Your task to perform on an android device: Open the Supercook app and search for the pizza recipe
Image 0: 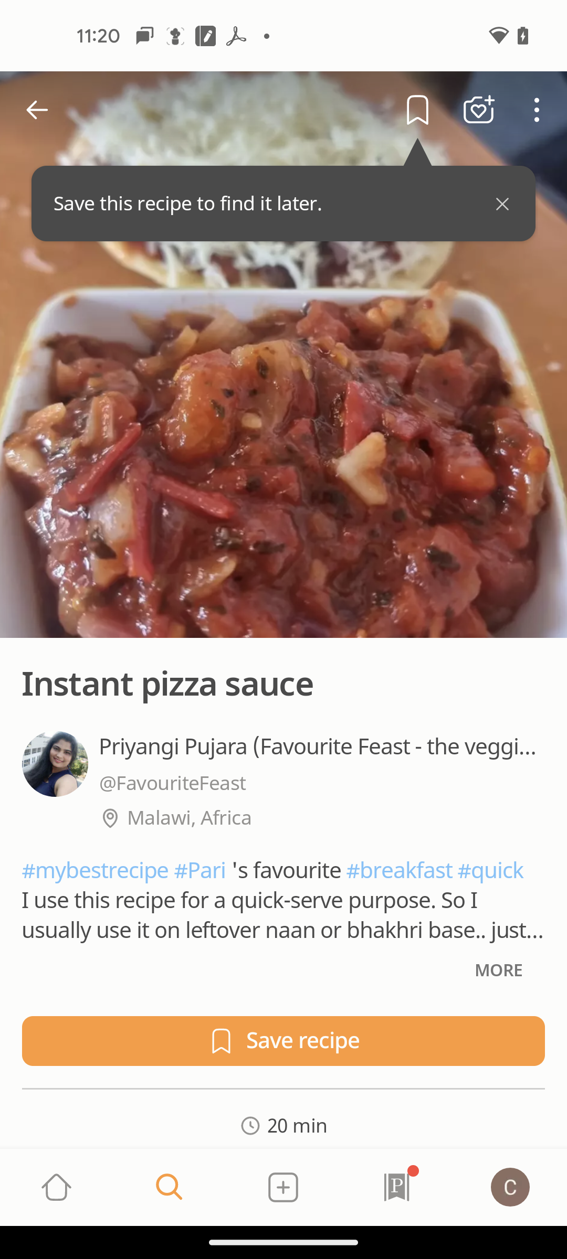
Open the Supercook app
Step 0: open app "Supercook"
Image 1: 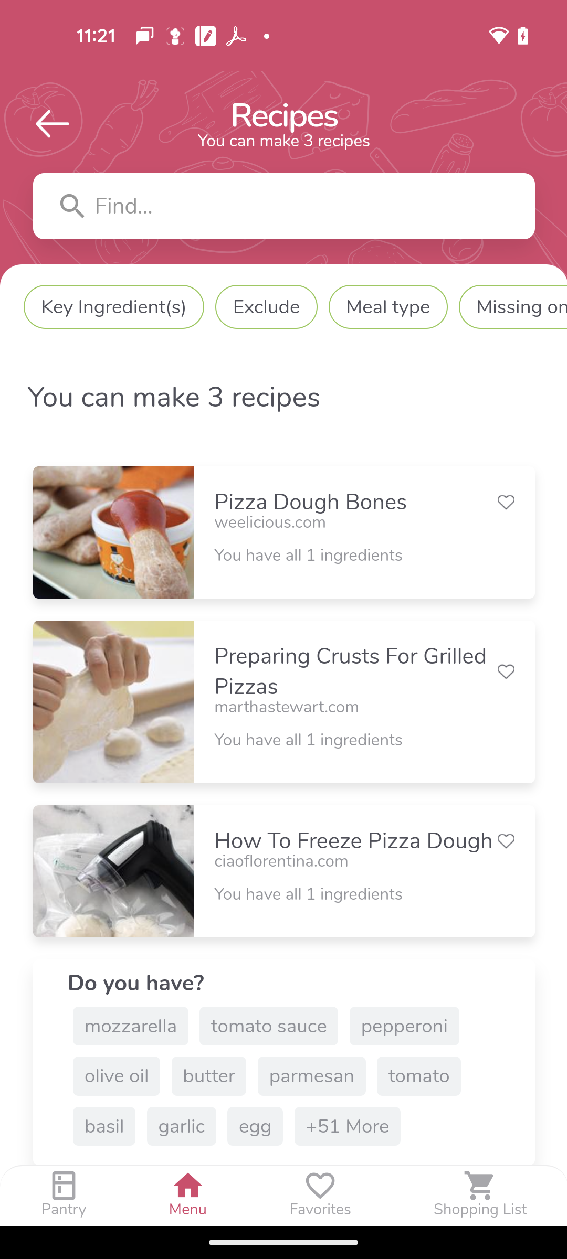
click on the search bar
Step 1: click (302, 206)
Image 2: 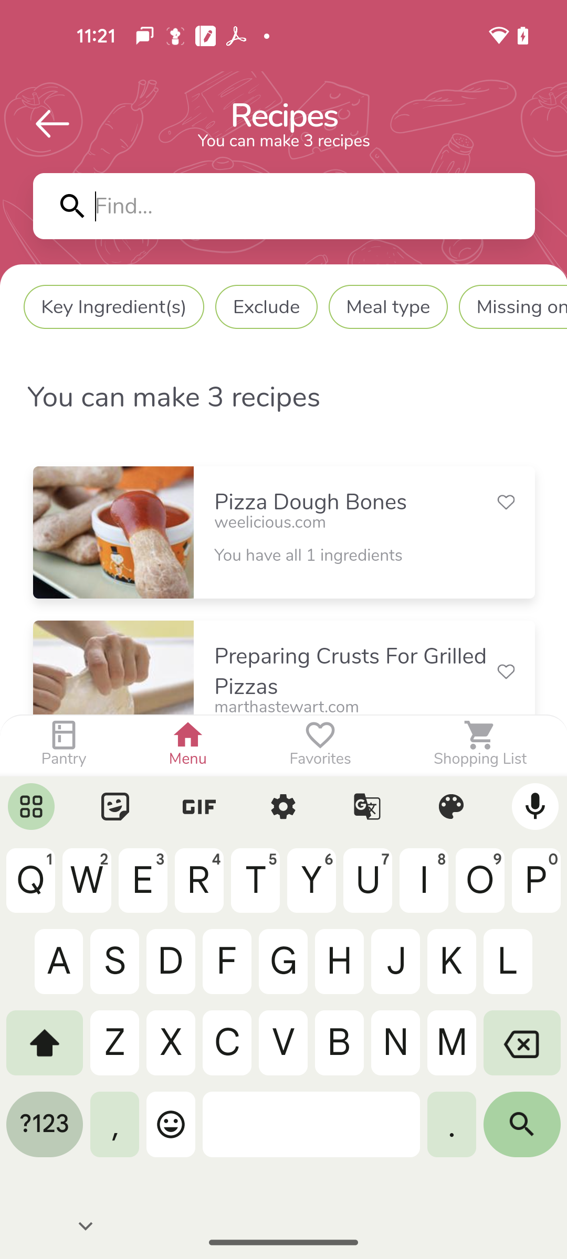
search for the pizza
Step 2: type "Pizza"
Image 3: 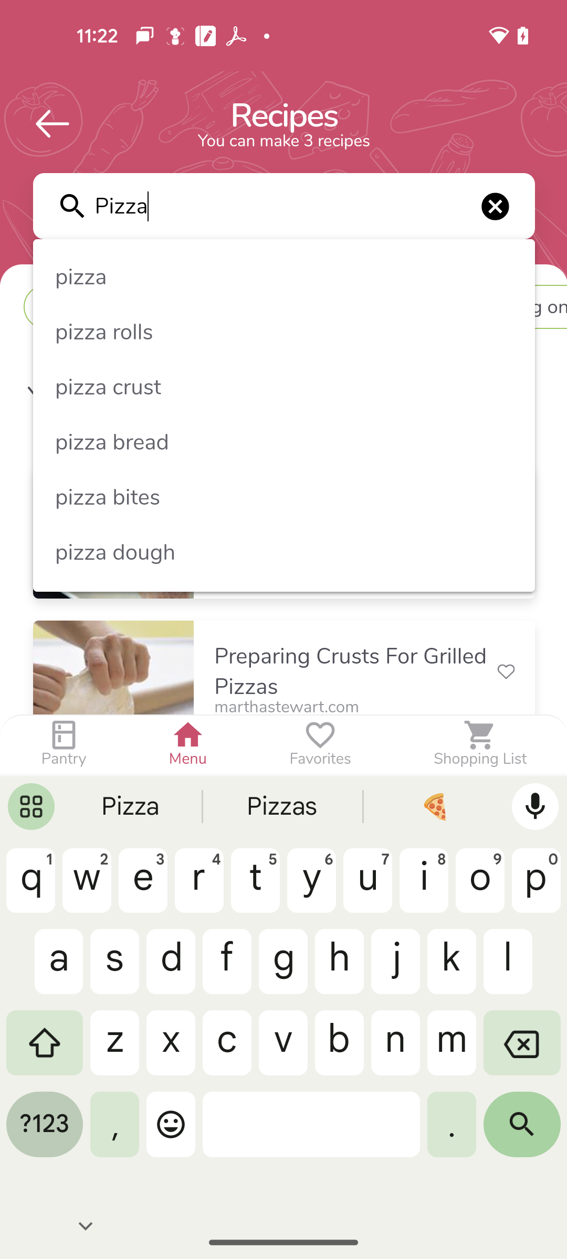
click on the search icon
Step 3: click (522, 1132)
Image 4: 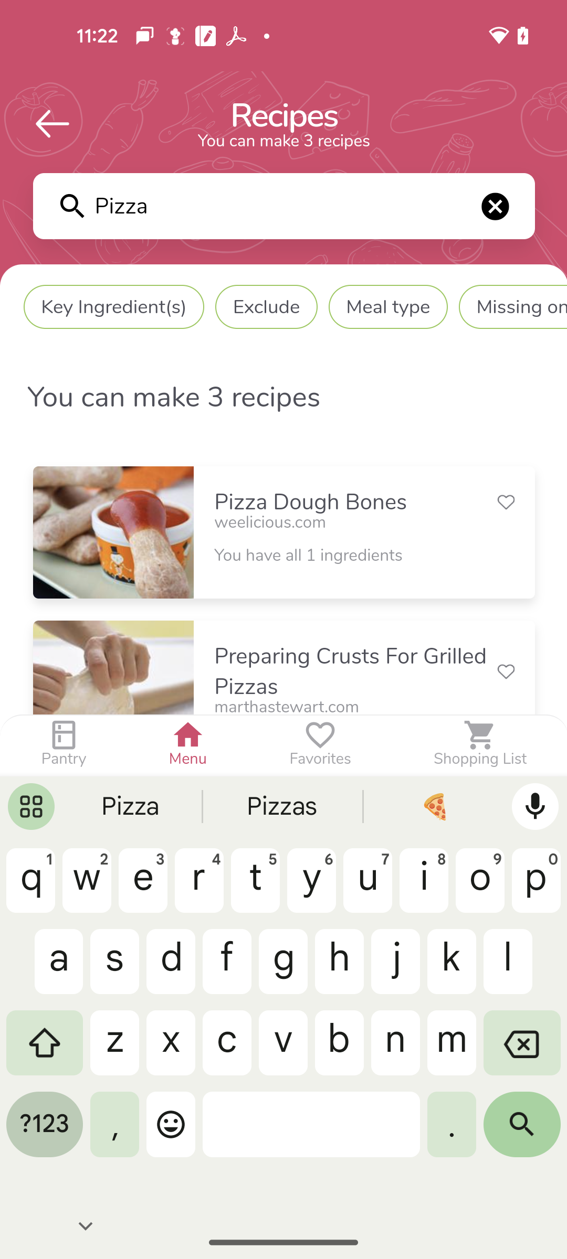
click on the Pizza dough bones
Step 4: click (355, 502)
Image 5: 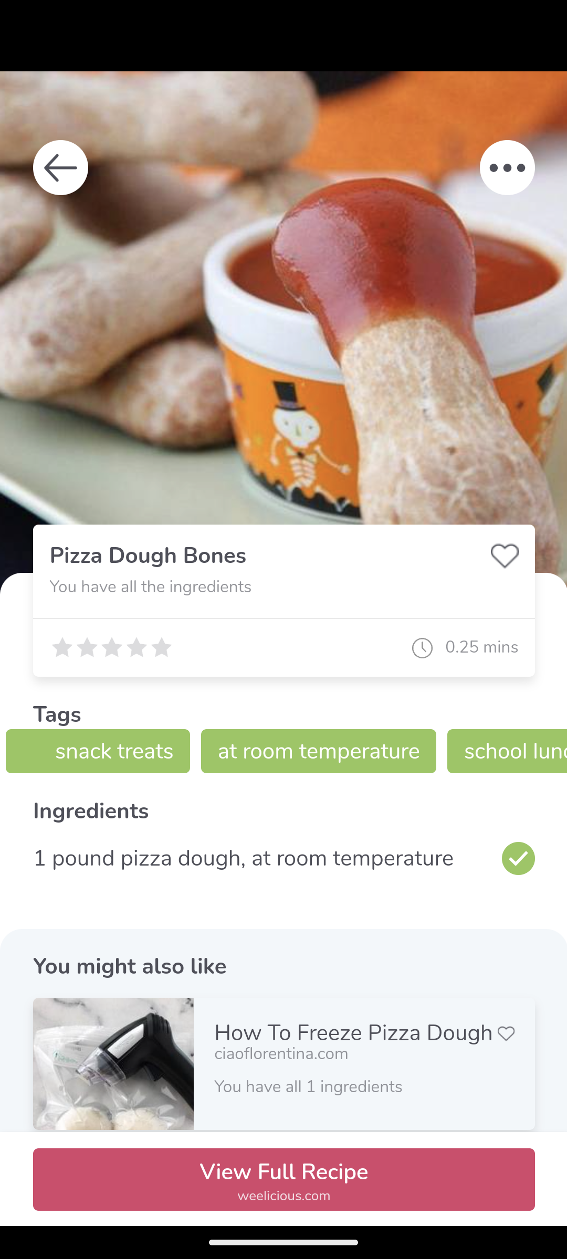
click on the Pizza dough bones
Step 5: click (285, 649)